Your task to perform on an android device: I like the first car, the 2019 Honda Civic Type R, and I'd want to read some reviews on it.
Image 0: 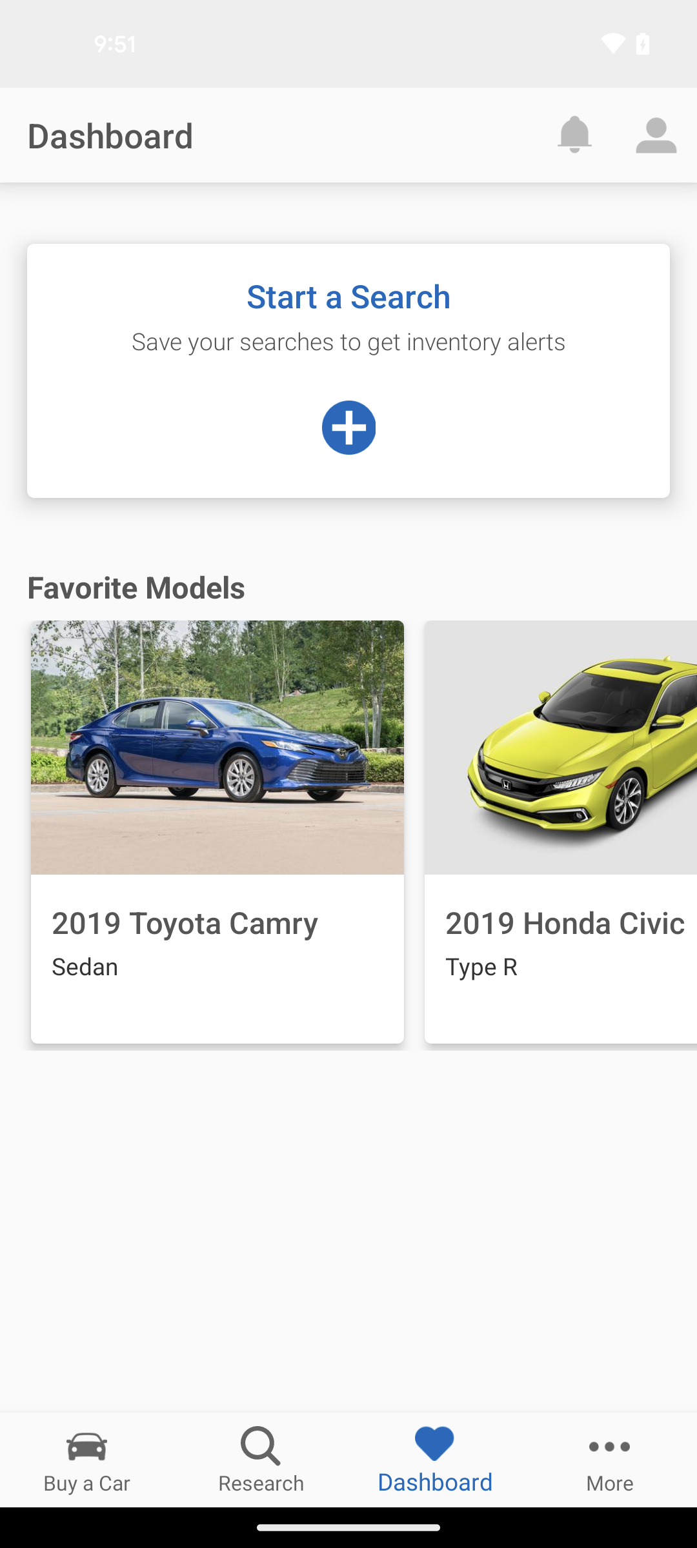
click on 2019 Honda Civic
Step 0: click (576, 768)
Image 1: 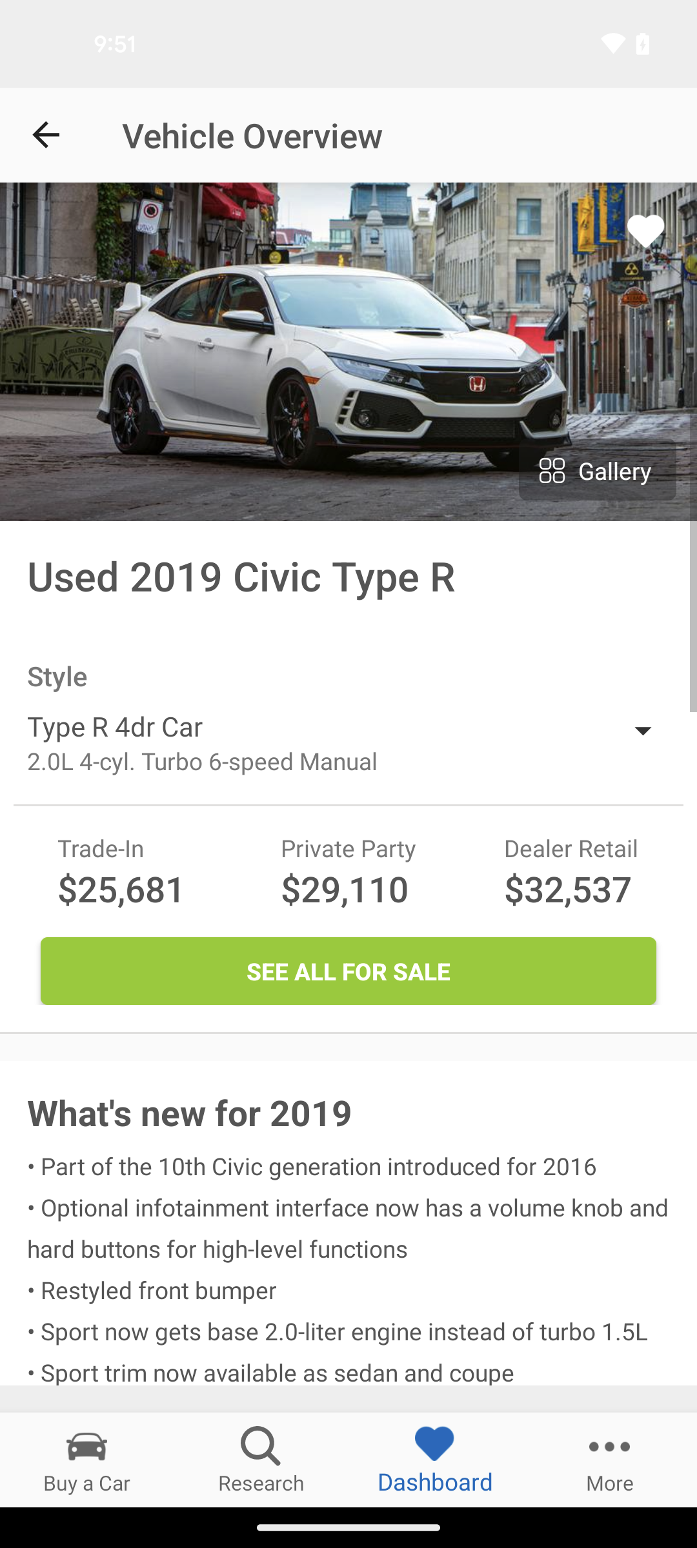
scroll down
Step 1: scroll down
Image 3: 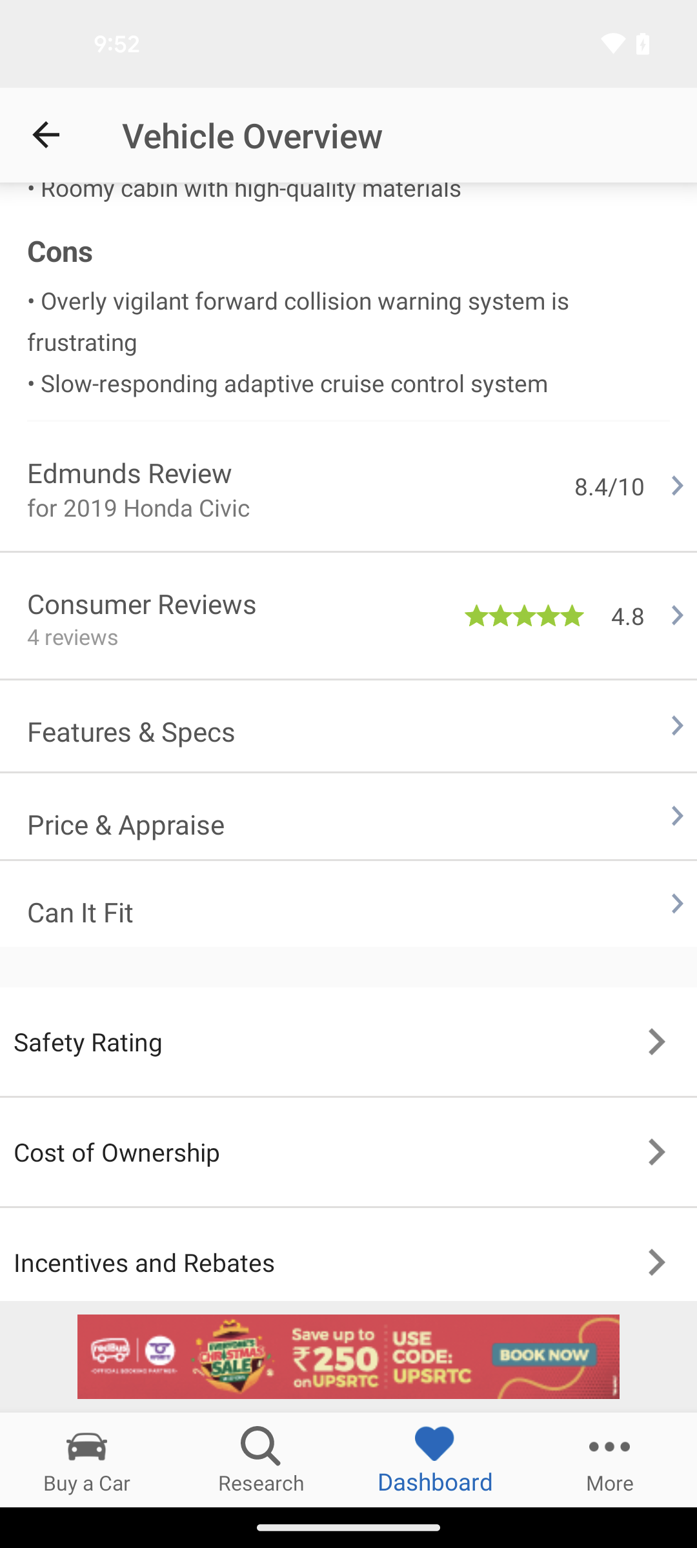
click on Consumer Review option
Step 3: click (142, 603)